Your task to perform on an android device: Show me the bus schedule from Amsterdam Centraal to Rotterdam Centraal for October 26 on the Rail Planner app.
Image 0: 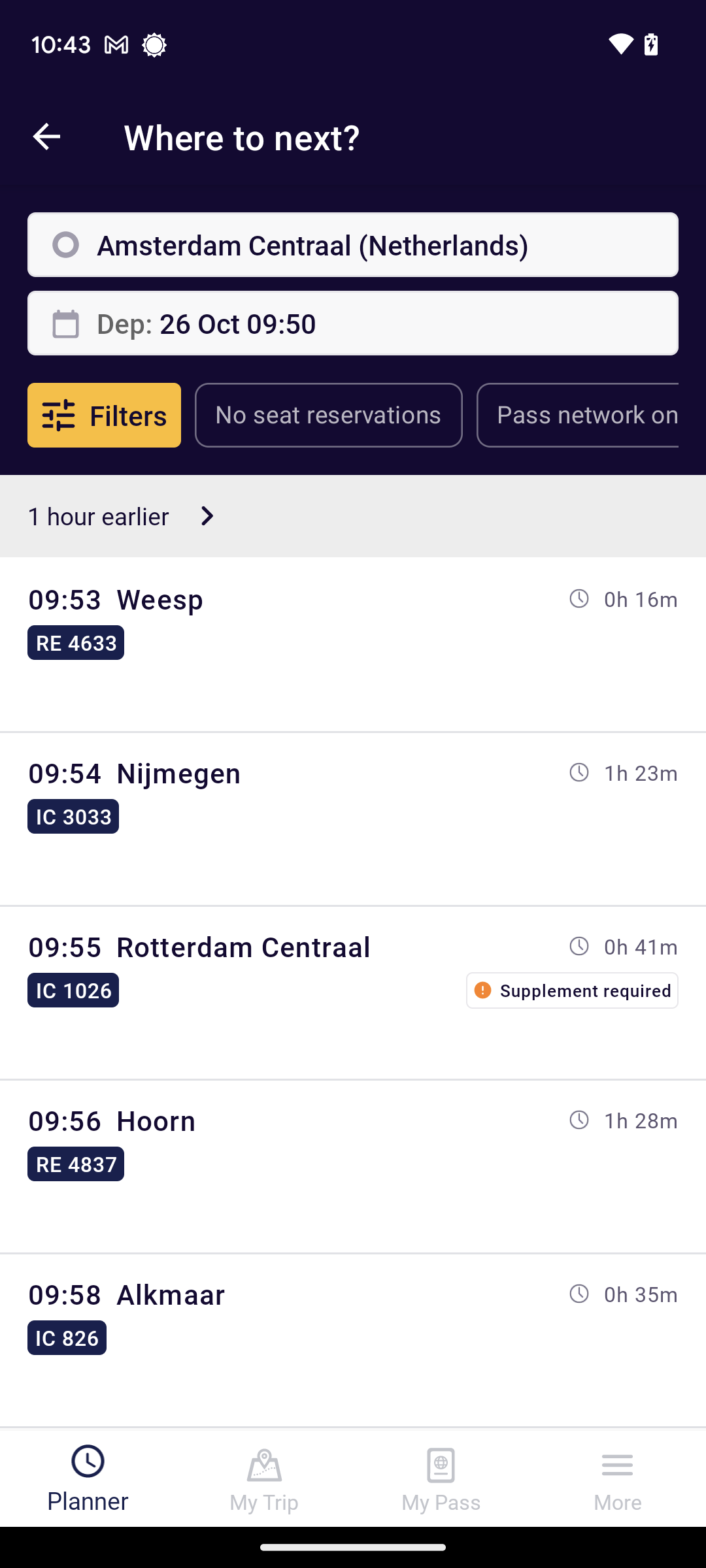
Click on the Rotterdam Centraal tab.
Step 0: click (353, 994)